Your task to perform on an android device: Compose an email to Cole with the text "We are organizing an event called "Yoga Session" at New York School and I'm requesting you to join the event" and the subject "Yoga Event" to coledbwpersonatest@gmail.com through the Gmail app.
Image 0: 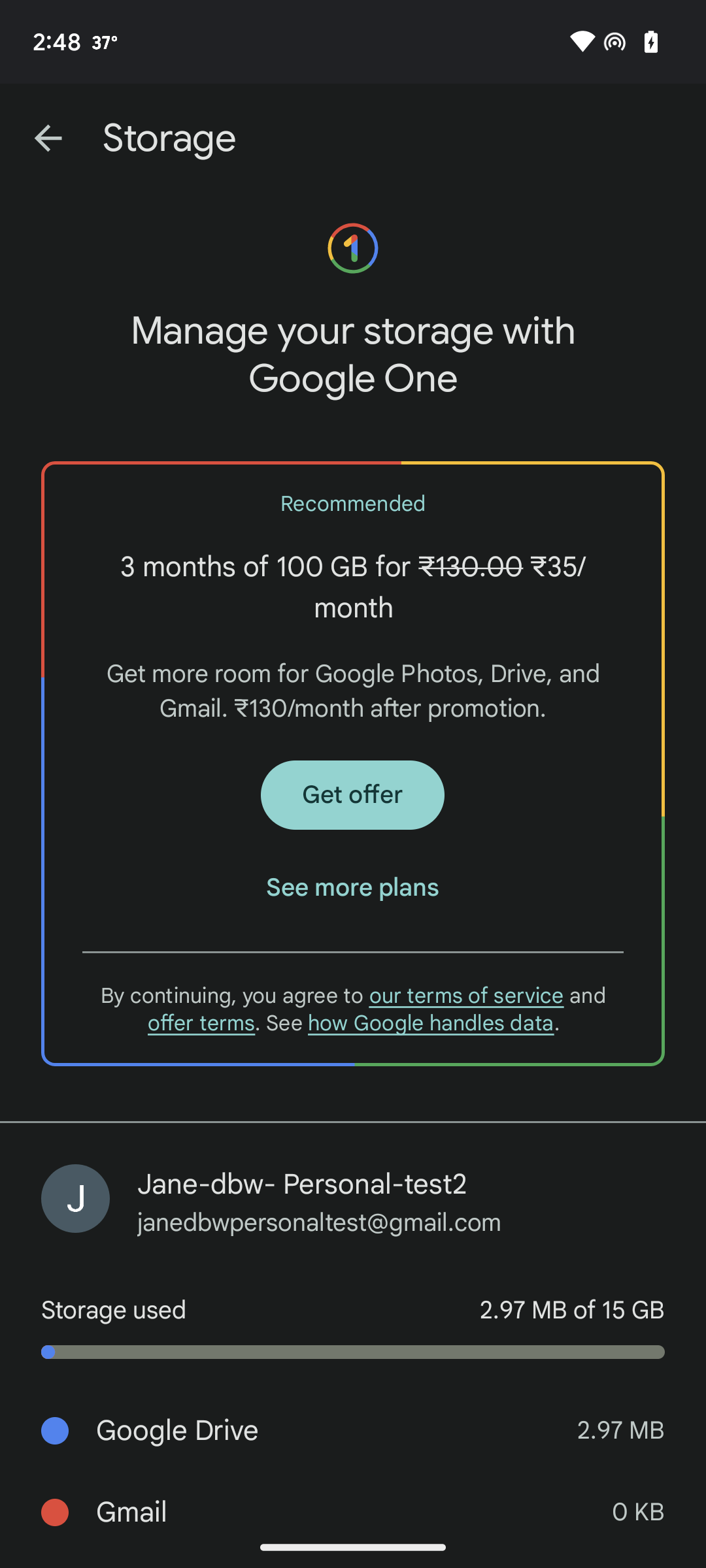
Open the Gmail app
Step 0: open app "Gmail"
Image 1: 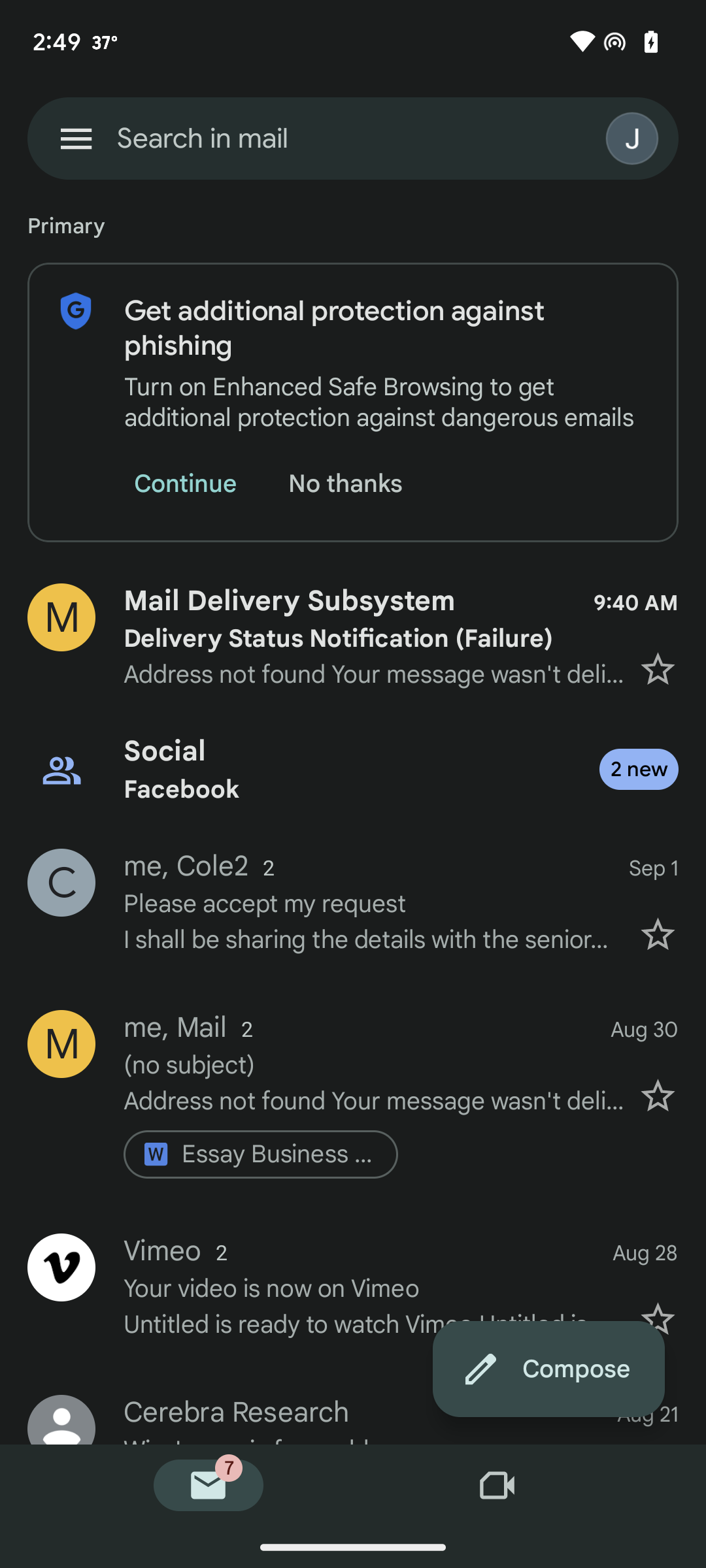
Click on the compose button
Step 1: click (548, 1369)
Image 2: 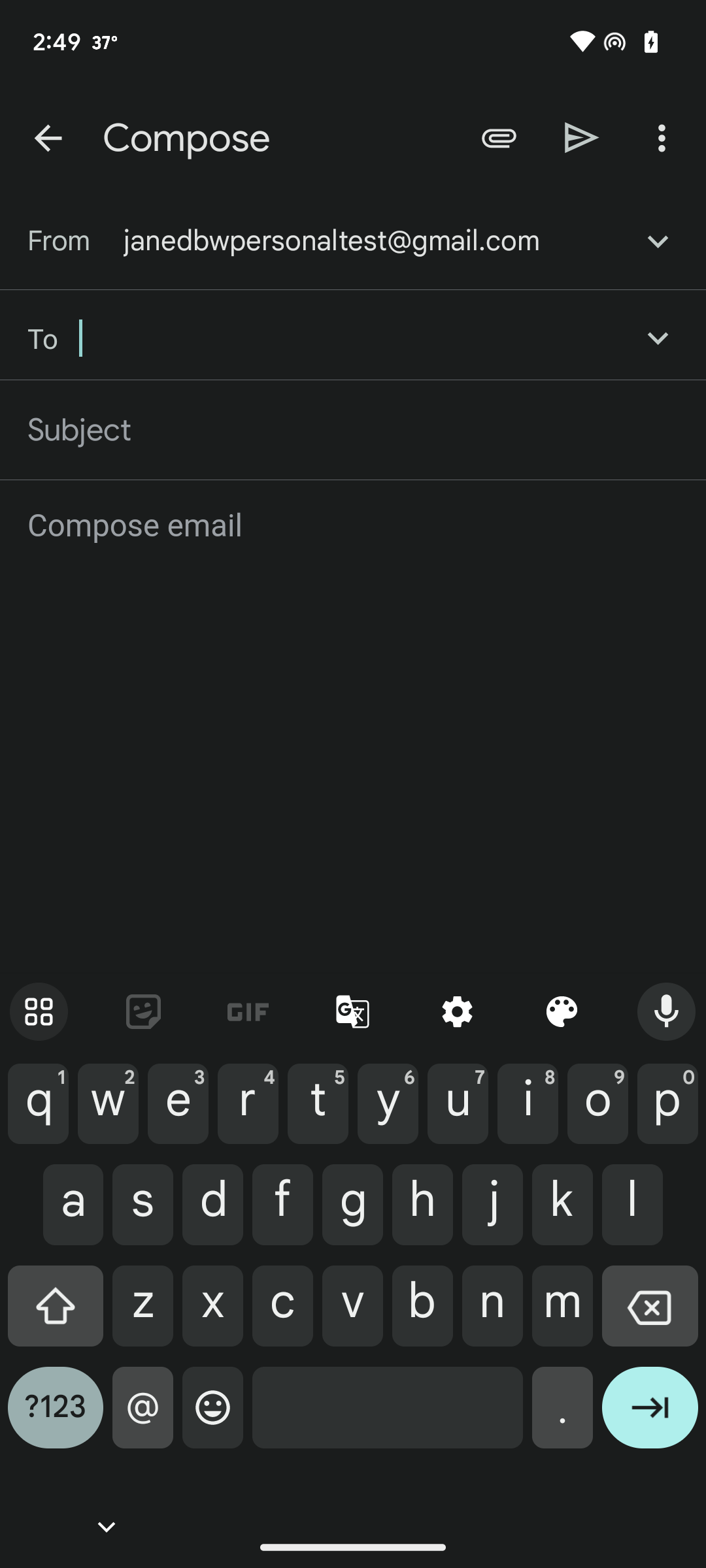
Enter the email as coledbwpersonatest@gmail.com
Step 2: type "coledbwpersonatest@gmail.com"
Image 3: 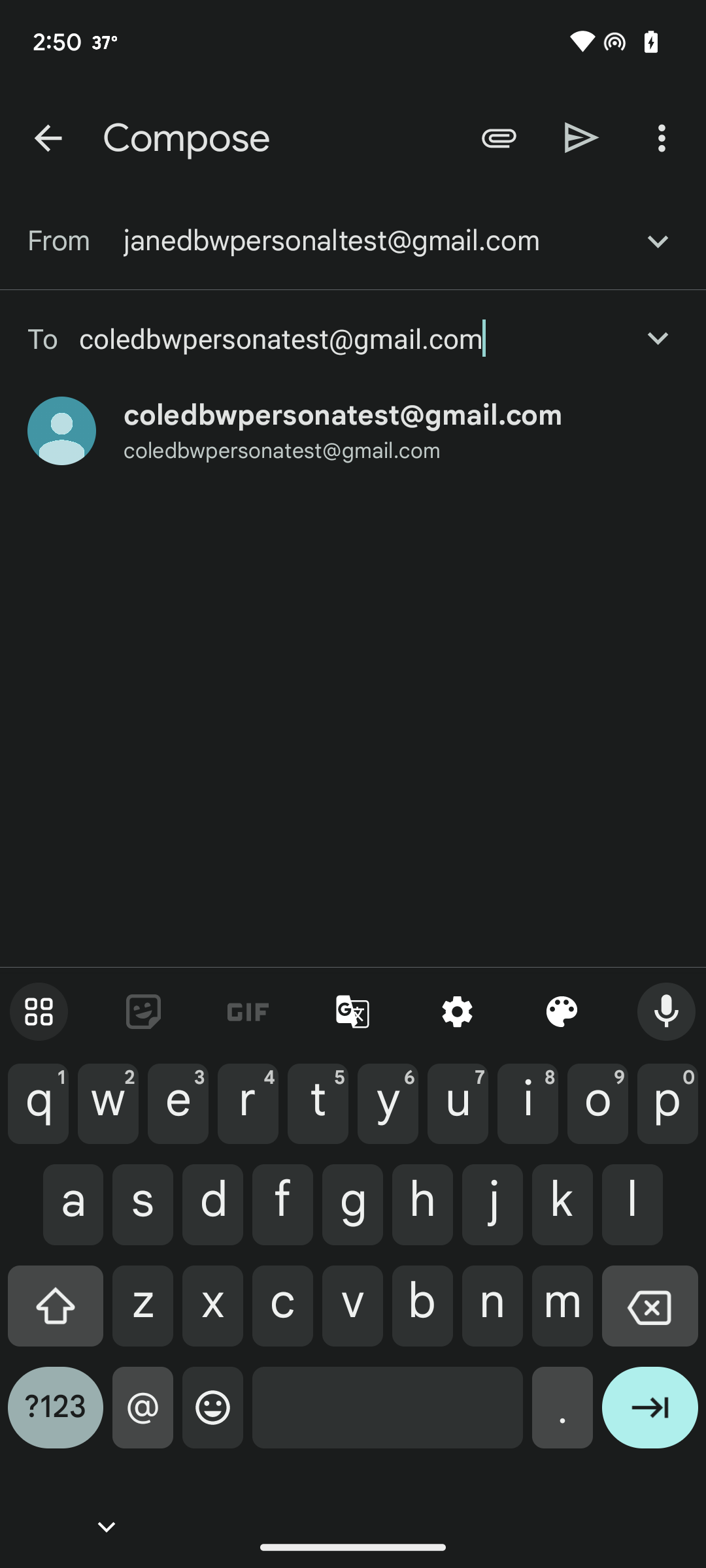
Click on the enter icon on the keyboard
Step 3: click (650, 1418)
Image 4: 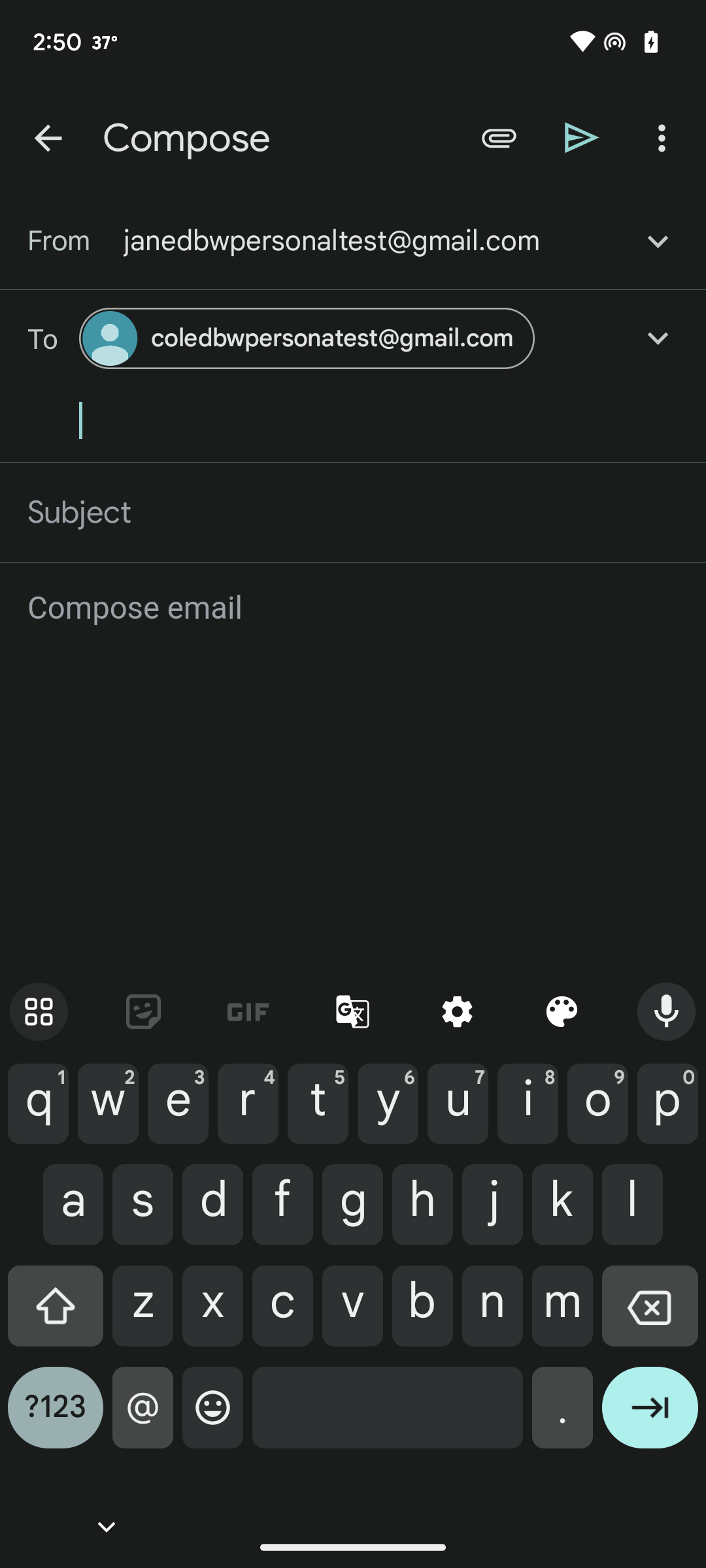
Click on the subject box
Step 4: click (353, 512)
Image 5: 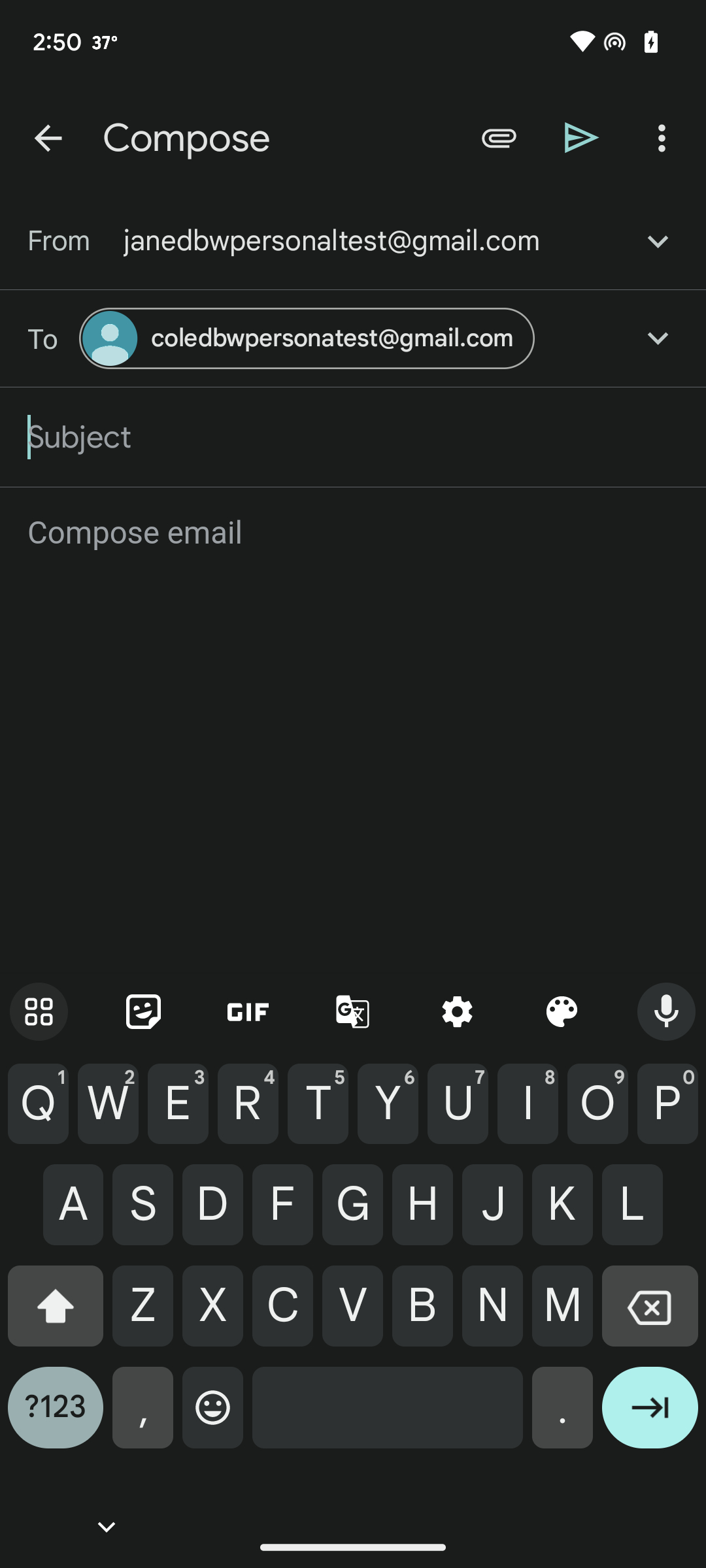
Enter the subject as "Yoga Event"
Step 5: type "Yoga Event"
Image 7: 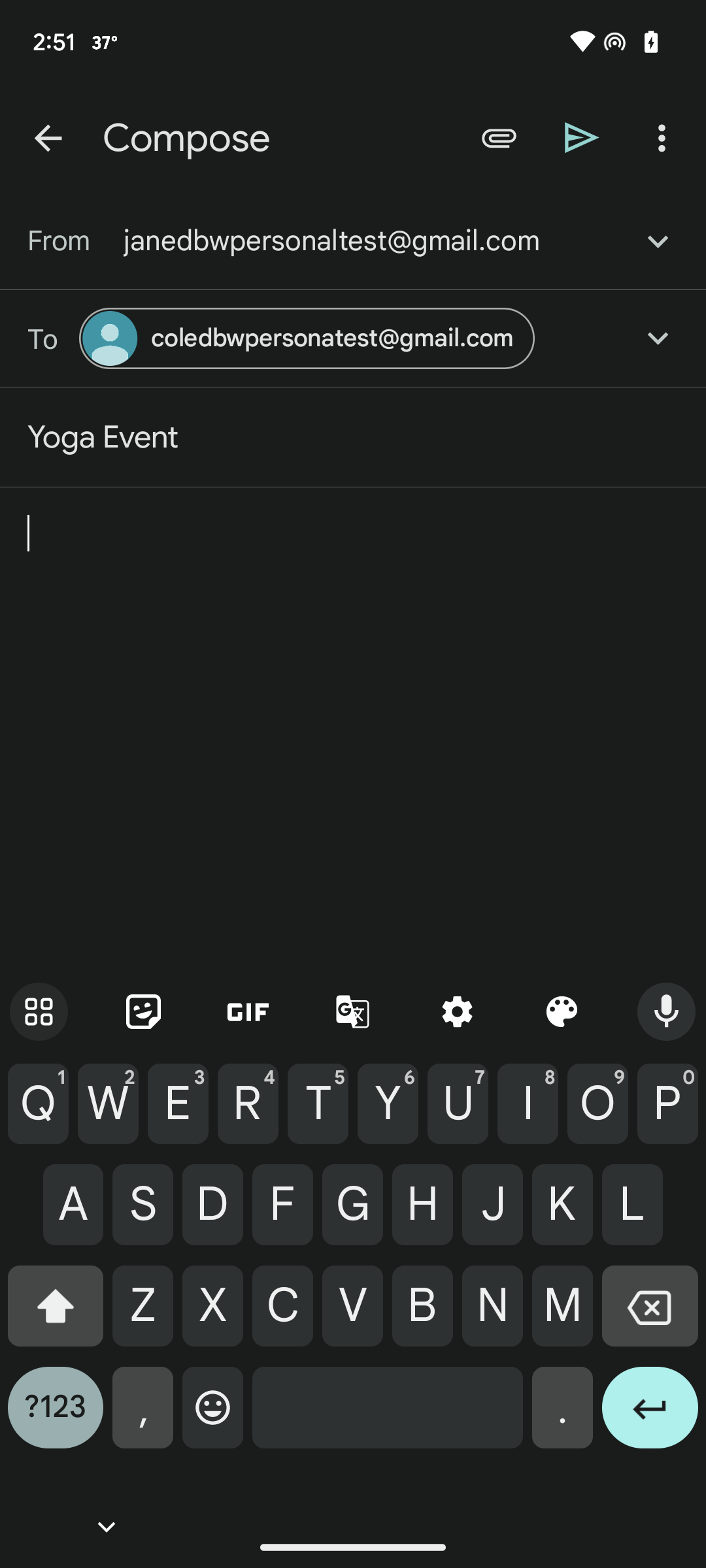
Enter the text "We are organizing an event called "Yoga Session" at New York School and I'm requesting you to join the event"
Step 7: type "We are organizing an event called "Yoga Session" at New York School and I'm requesting you to join the event"
Image 8: 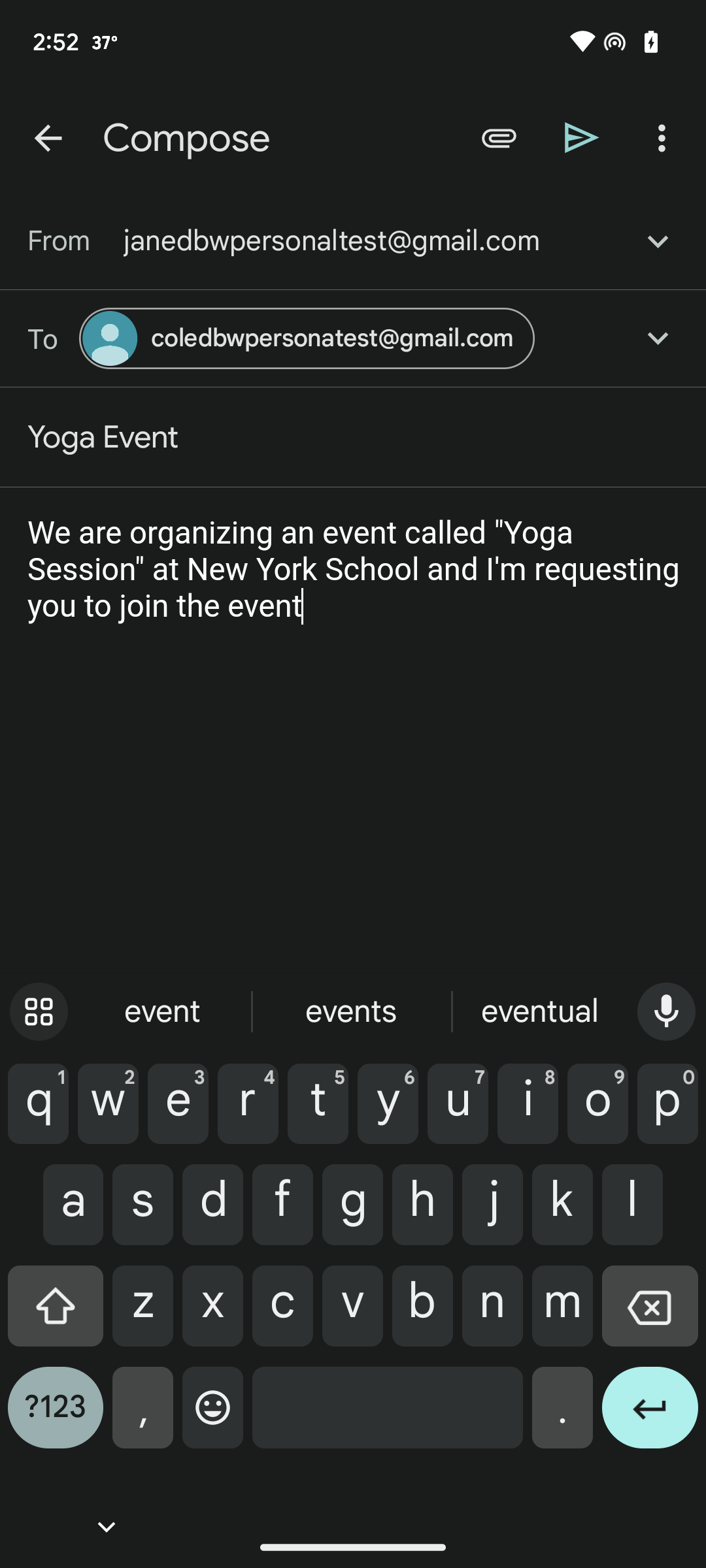
Click on the send icon at the top of the screen
Step 8: click (582, 138)